Your task to perform on an android device: Open Dmart Ready app go to the search bar and search for Dabur Honey.
Image 0: 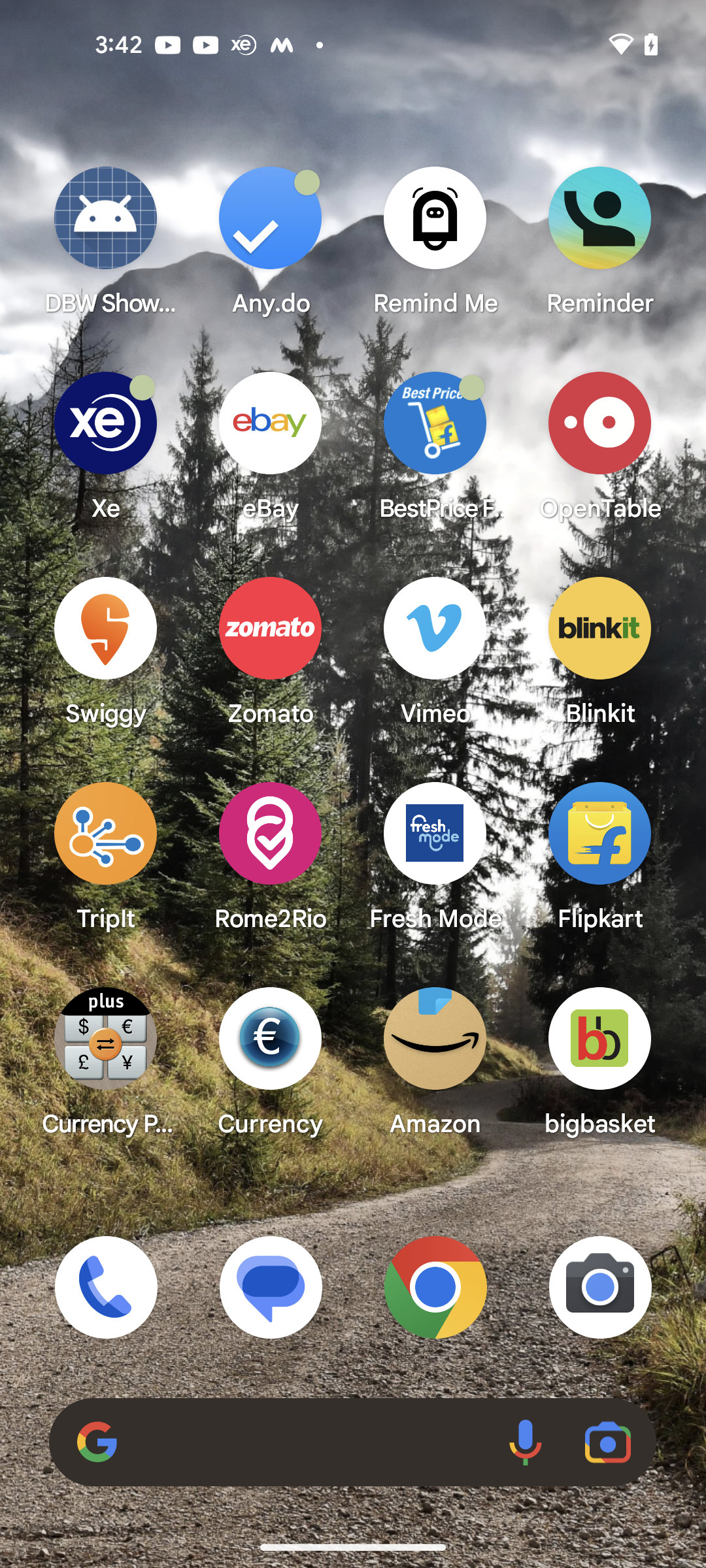
Open the Dmart Ready app.
Step 0: open app "DMart Ready"
Image 1: 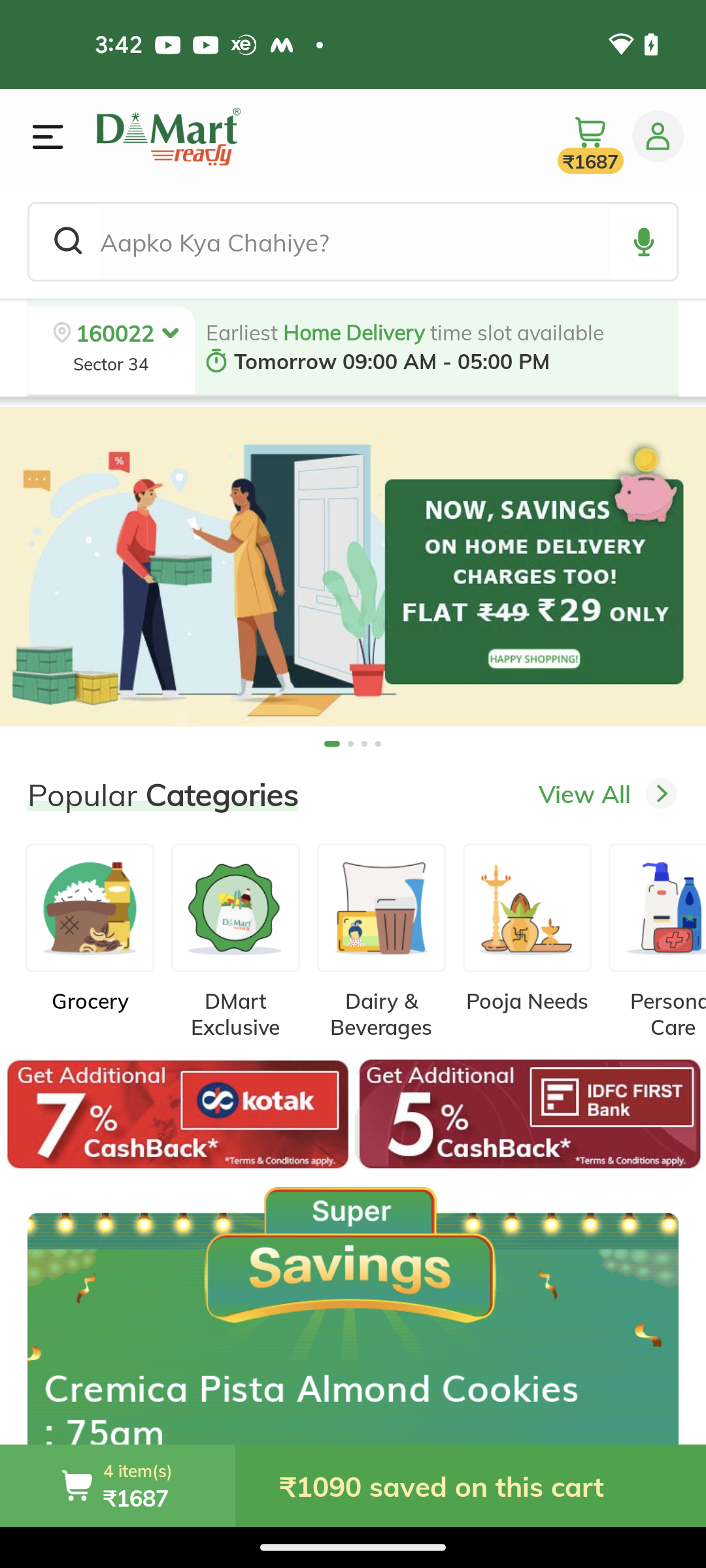
Click on the search bar .
Step 1: click (354, 241)
Image 2: 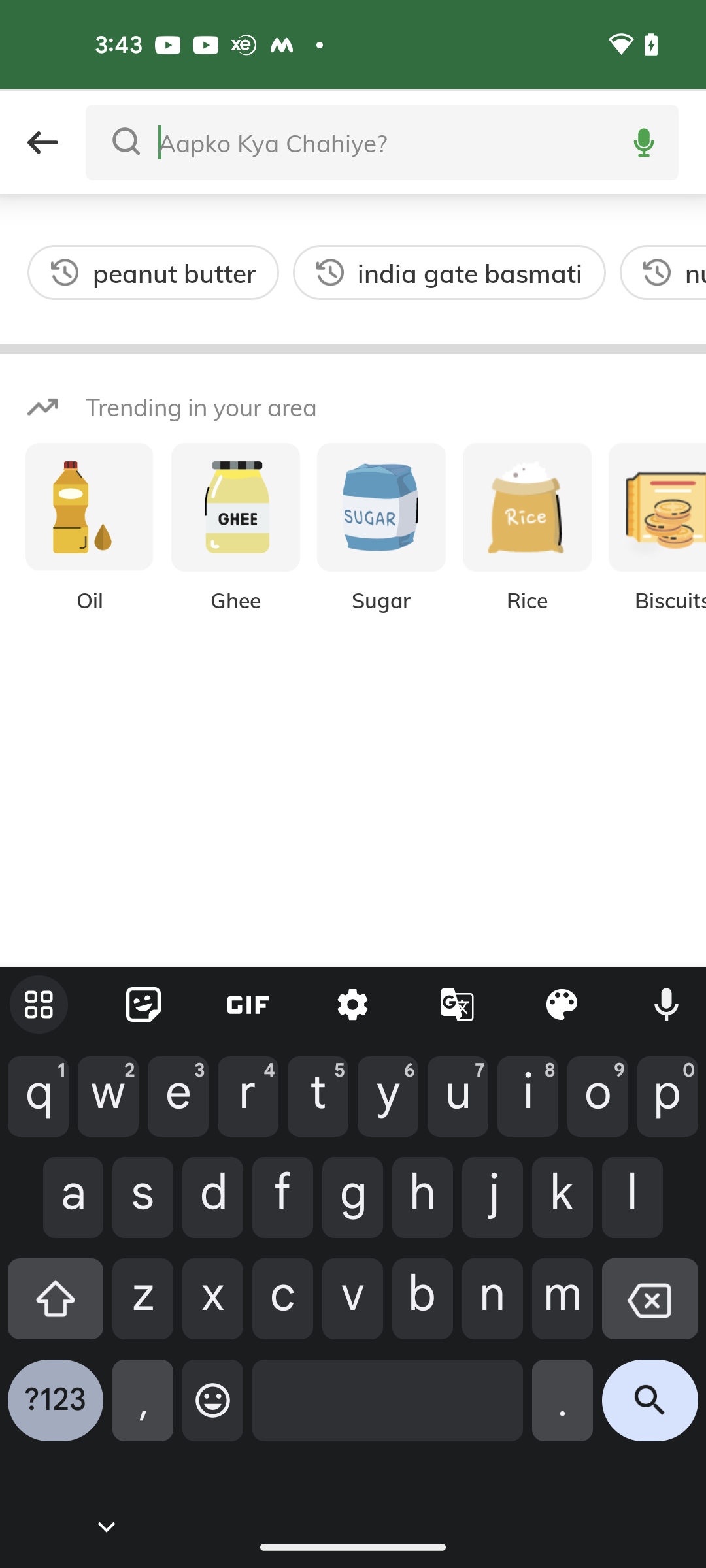
Type "Dabur honey" in the search bar.
Step 2: type "Dabur honey"
Image 3: 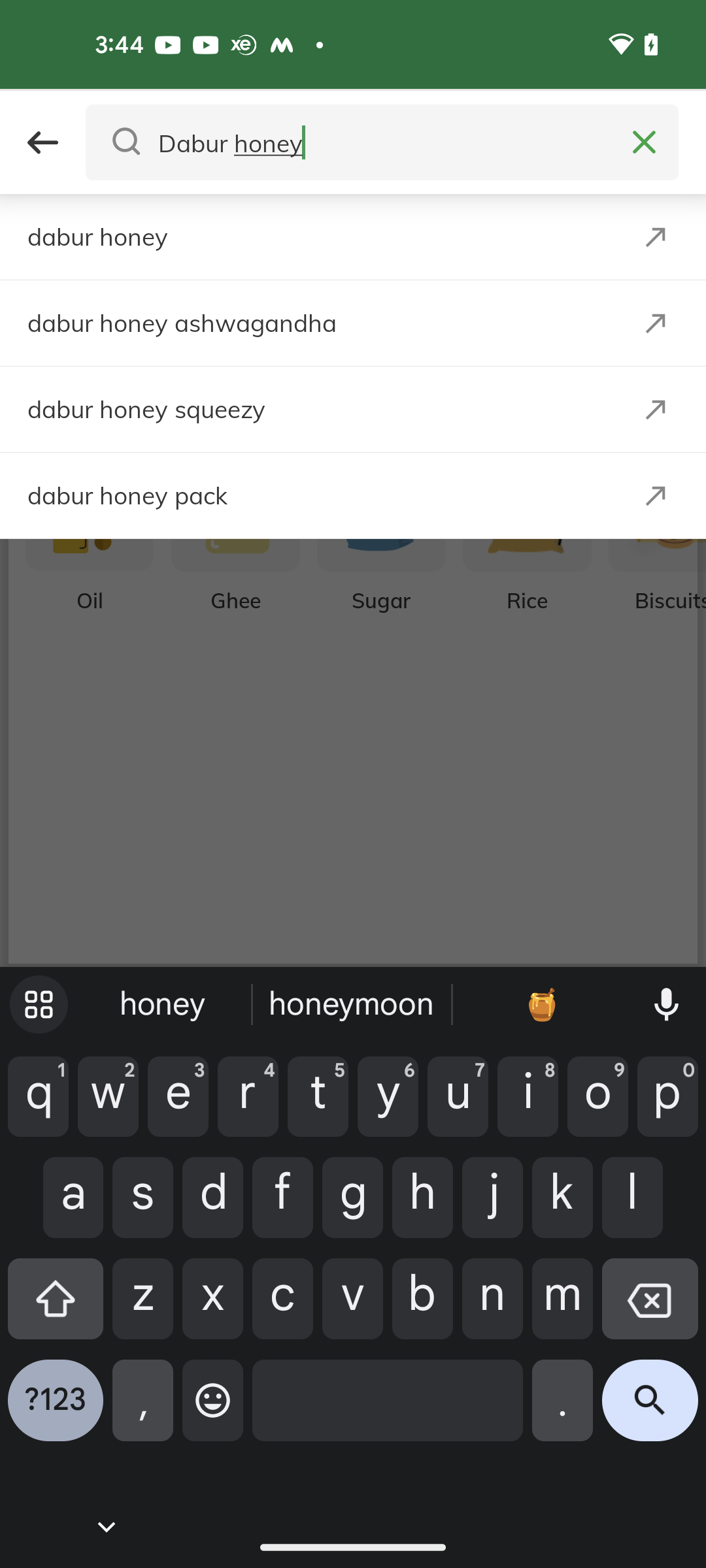
Click on the Dabur honey from the list of suggestions
Step 3: click (325, 236)